Your task to perform on an android device: I want to read the reviews of the iBELL MS06-16 Cordless Rechargeable Electric Screwdriver using the Tata CLiQ app.
Image 0: 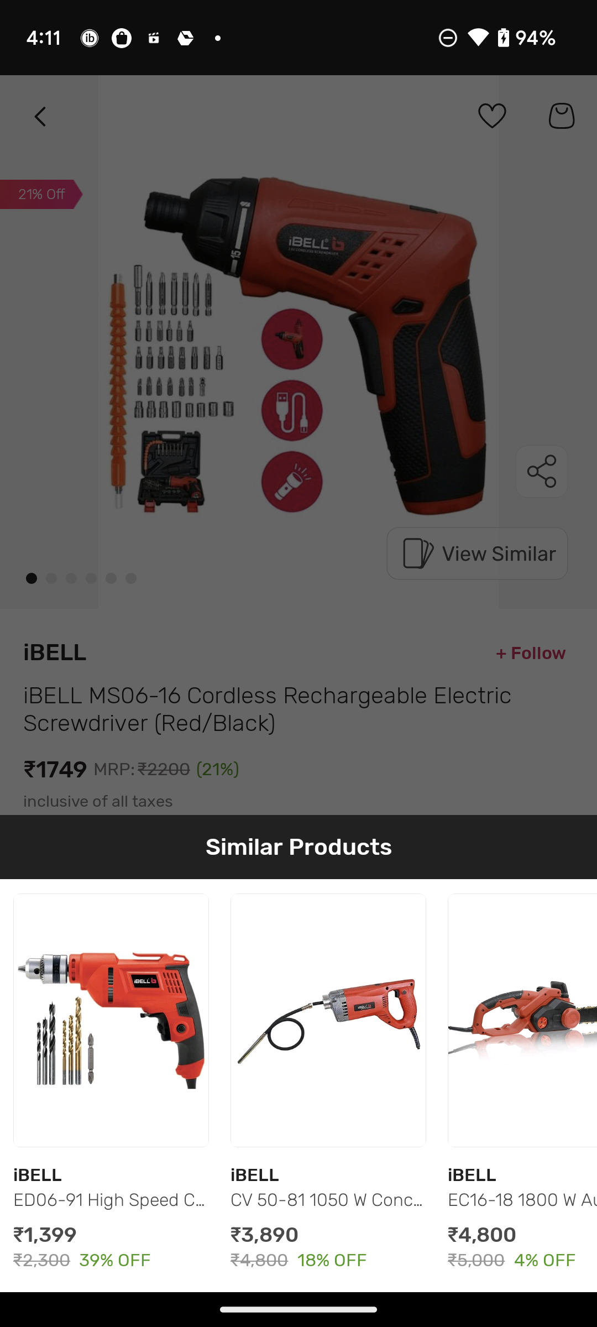
go back to the previous page
Step 0: press back button
Image 1: 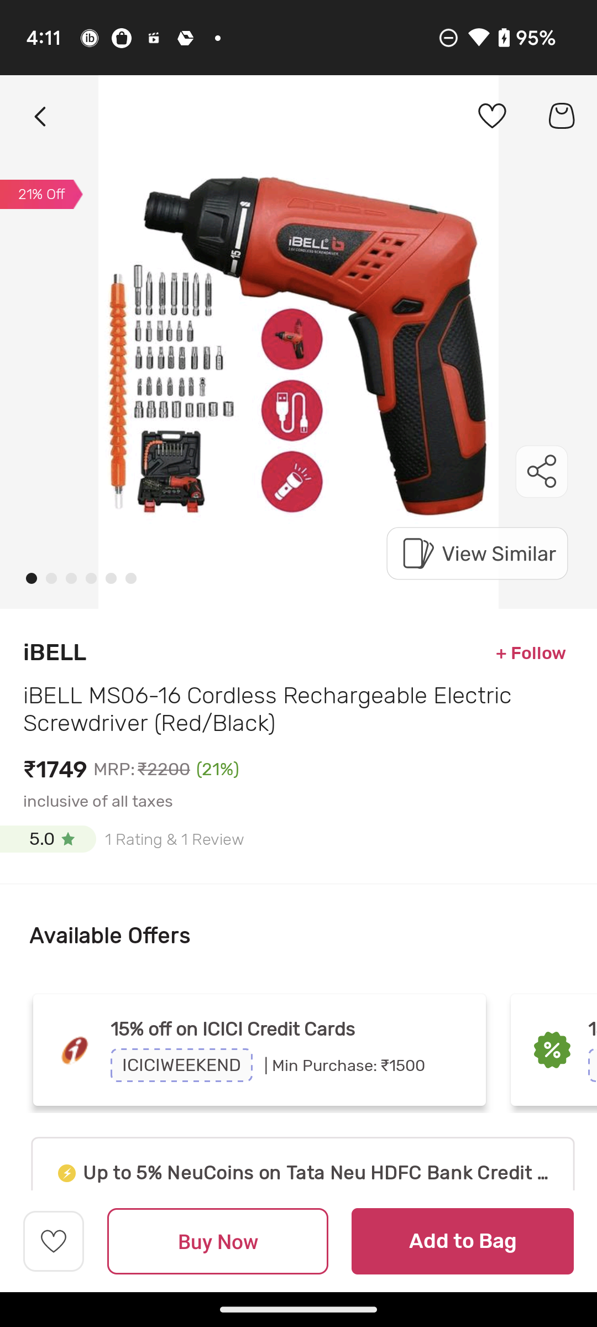
swipe up for reviews
Step 1: scroll down
Image 2: 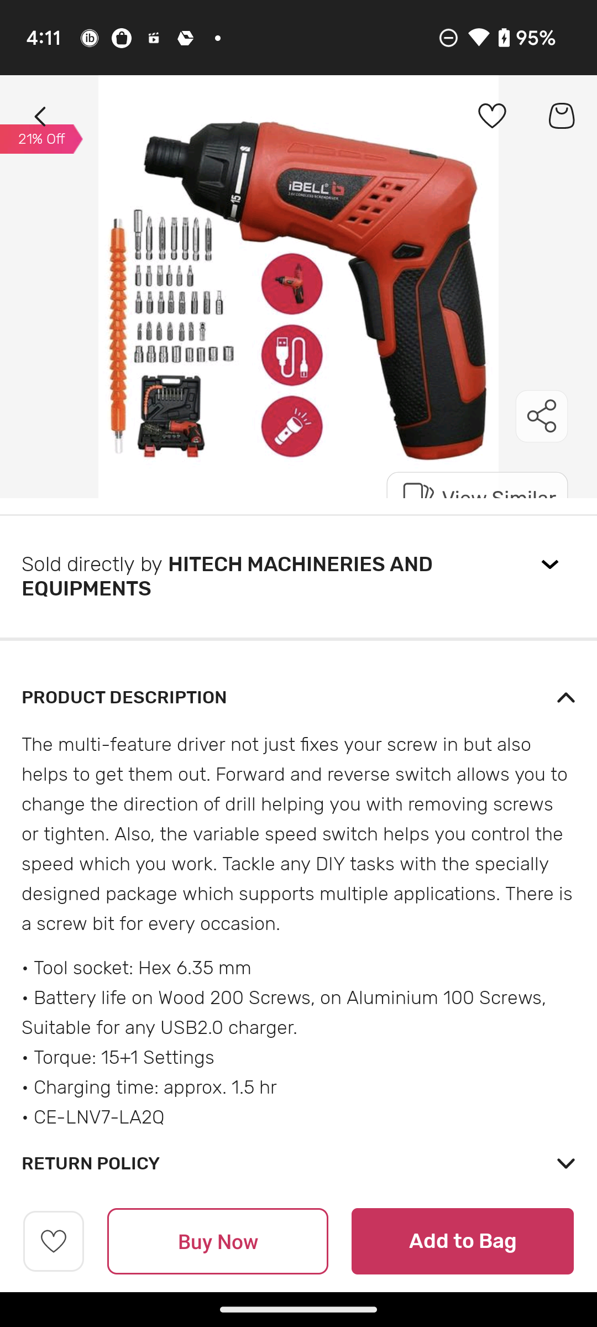
swipe up for reviews
Step 2: scroll down
Image 3: 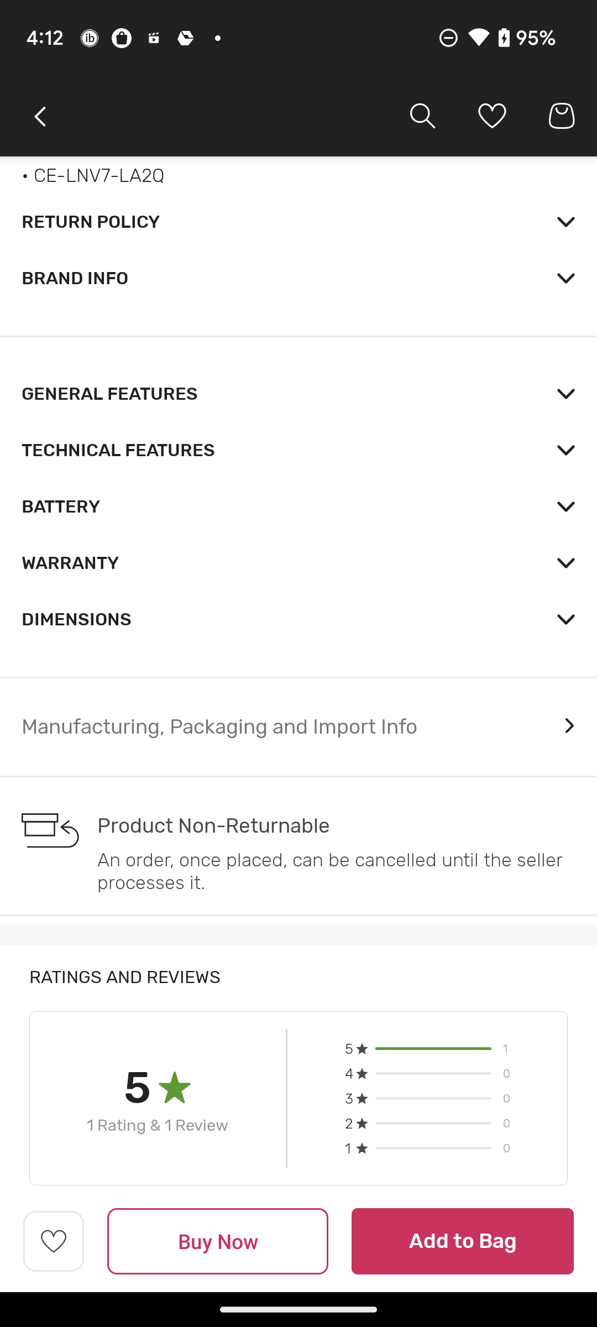
swipe up for reviews
Step 3: scroll down